Your task to perform on an android device: I want to save the Men's Hoodie so that I can buy it later.
Image 0: 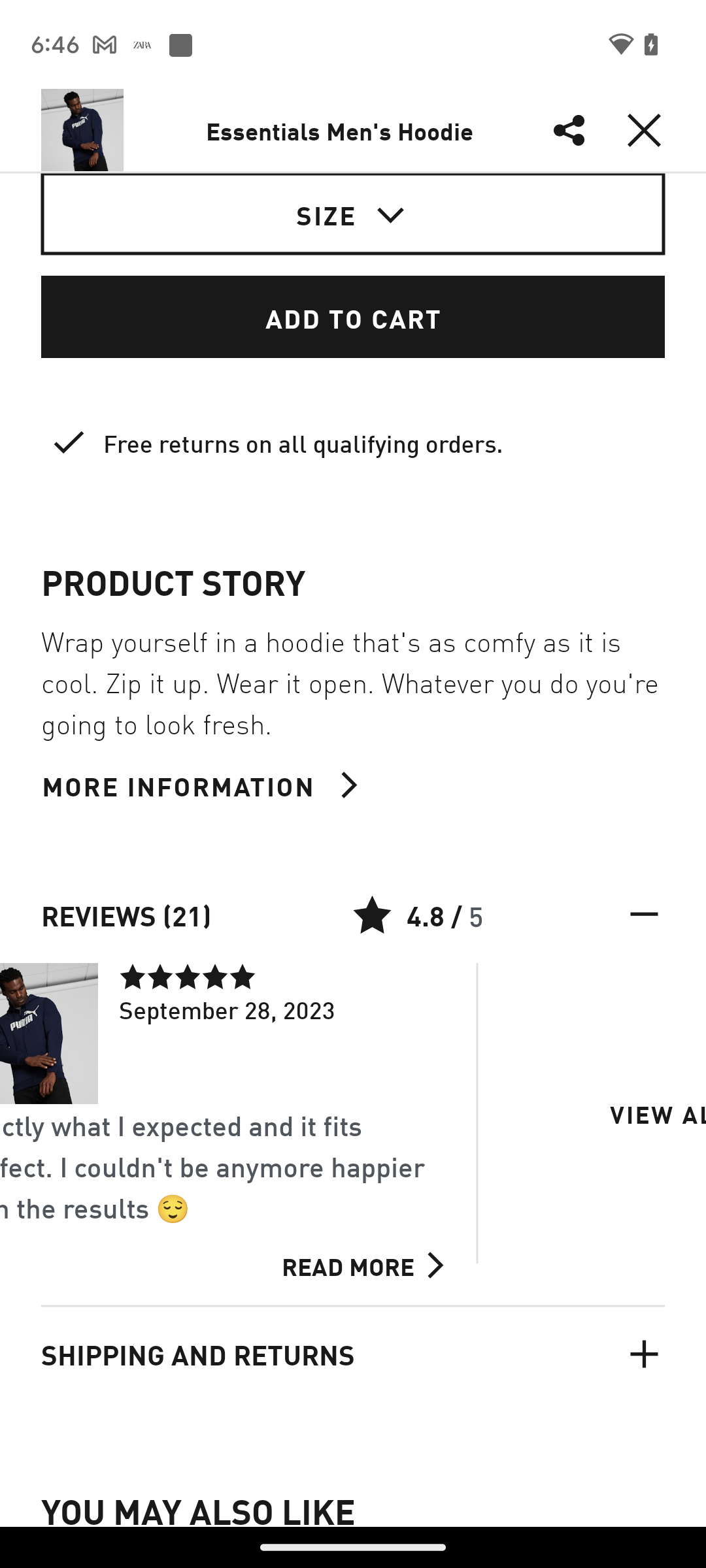
Swipe down on the screen.
Step 0: scroll up
Image 1: 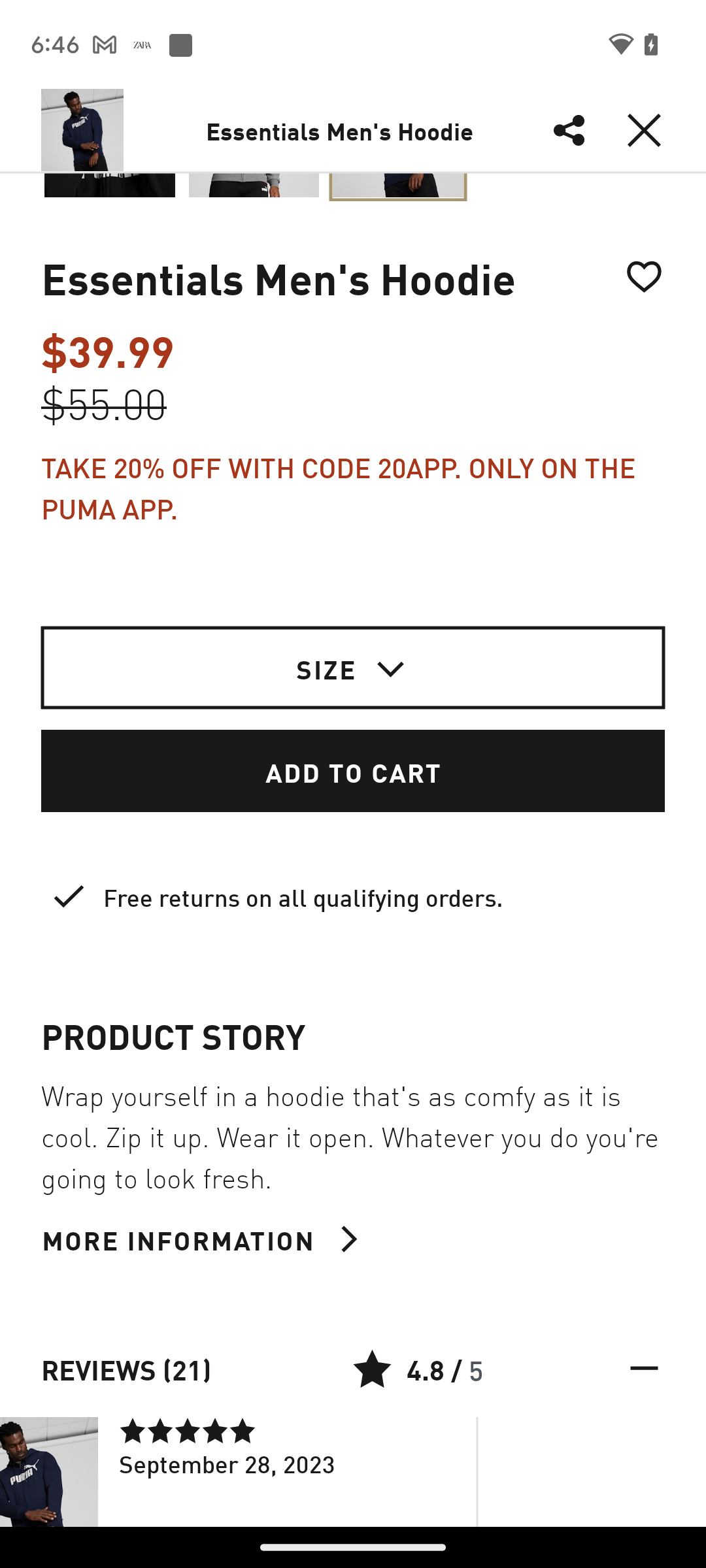
Click on the Save icon on the top of the screen.
Step 1: click (644, 344)
Image 2: 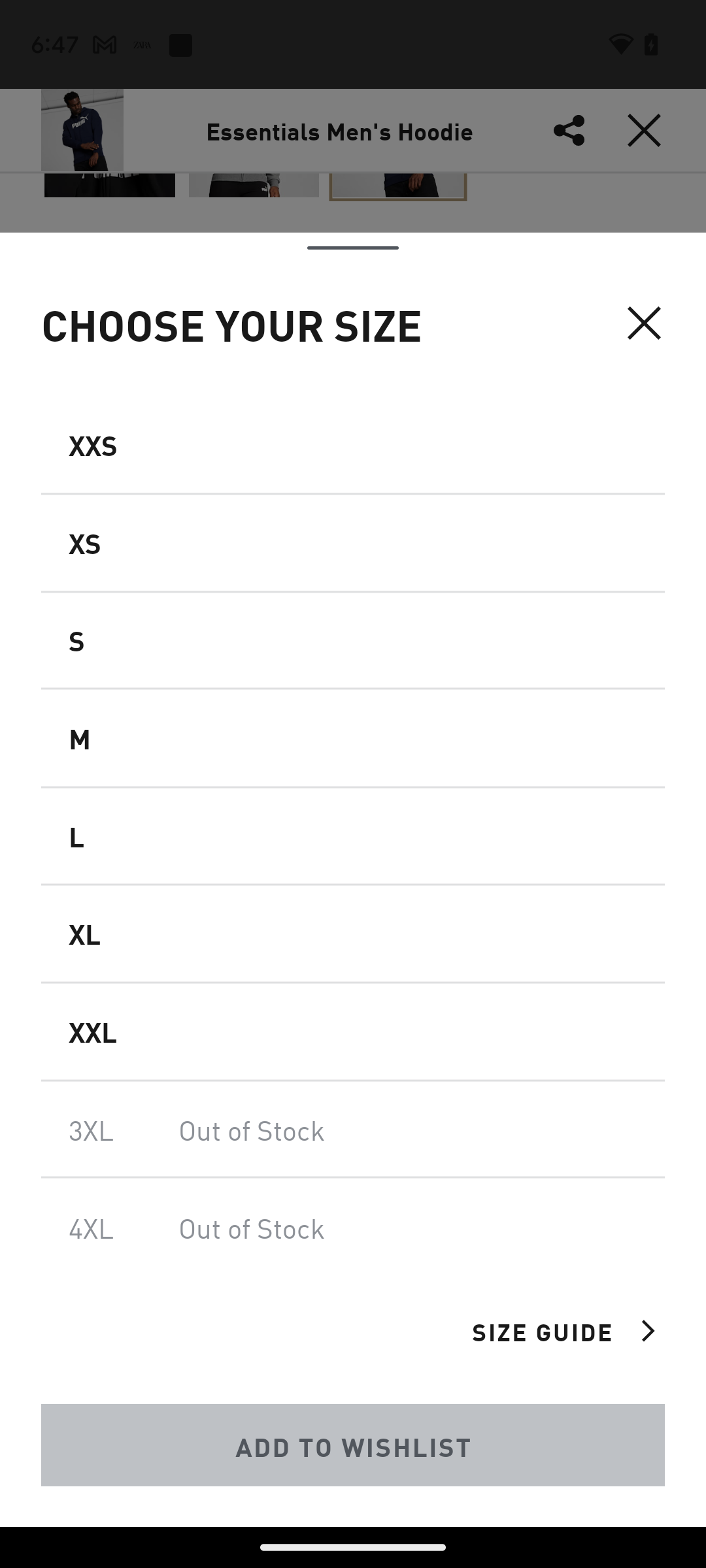
Click on L on the screen.
Step 2: click (353, 808)
Image 3: 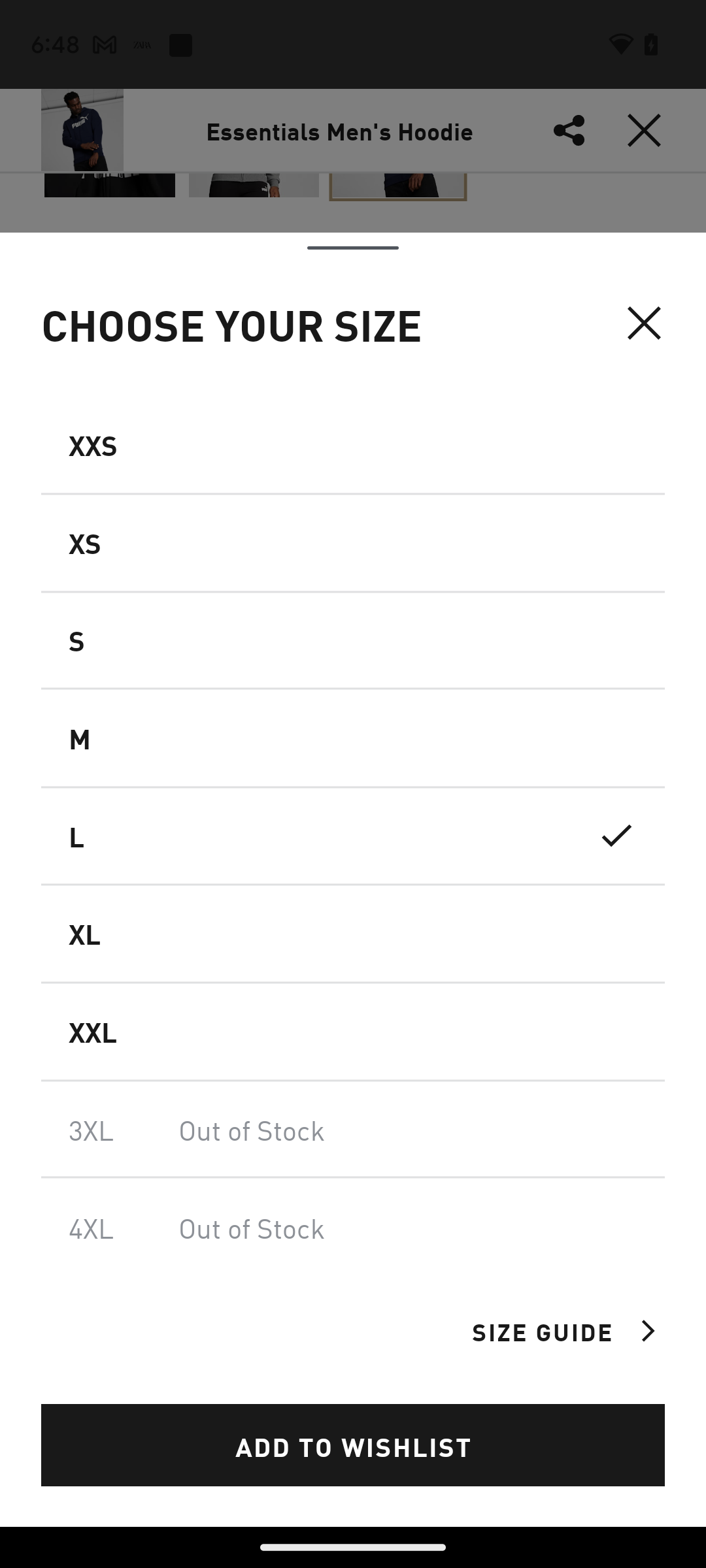
Click on ADD TO WISHLIST on the screen.
Step 3: click (353, 1445)
Image 4: 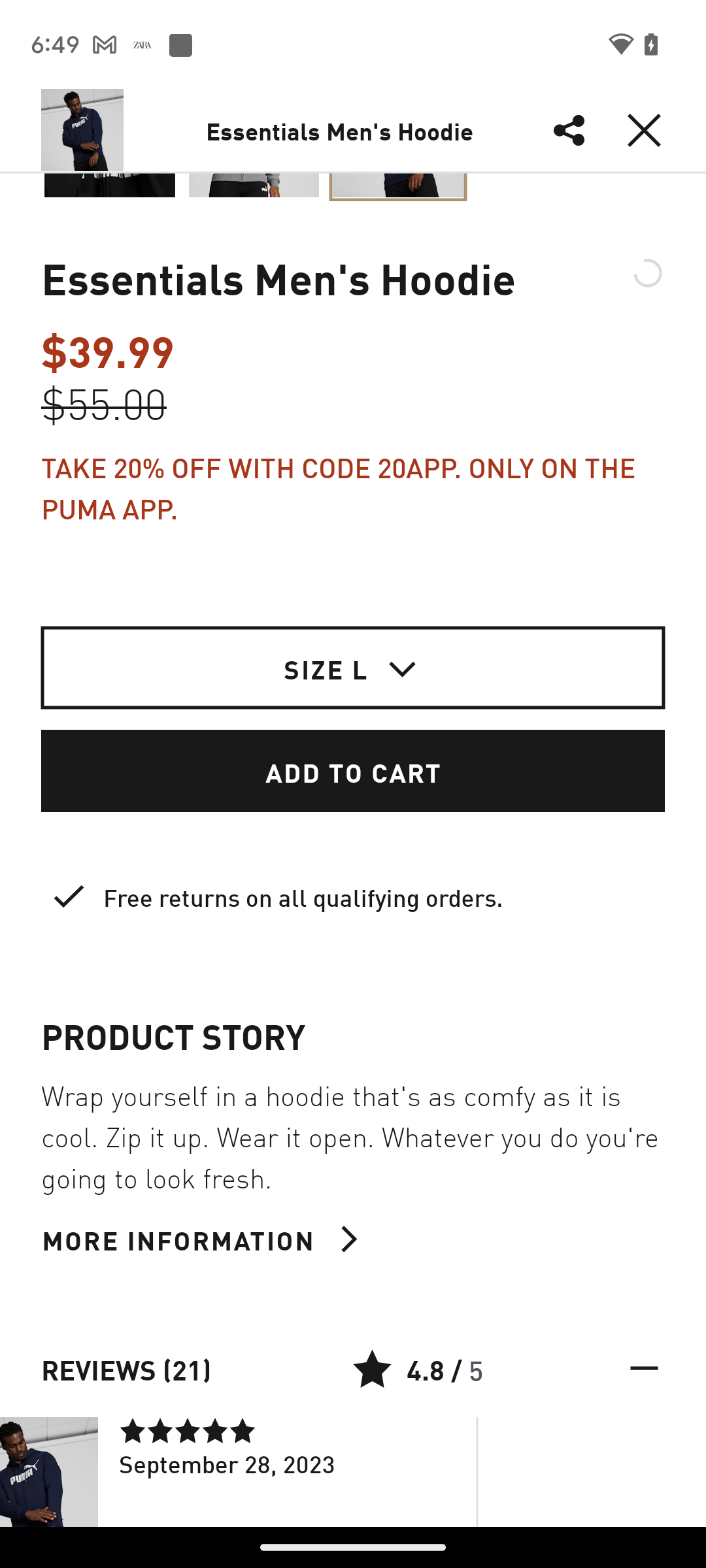
Click on ADD TO WISHLIST on the screen.
Step 4: wait